Your task to perform on an android device: In the Balance app, I would like to set a timer for 10 minutes for  Relax Meditation so that I can know when to terminate the session.
Image 0: 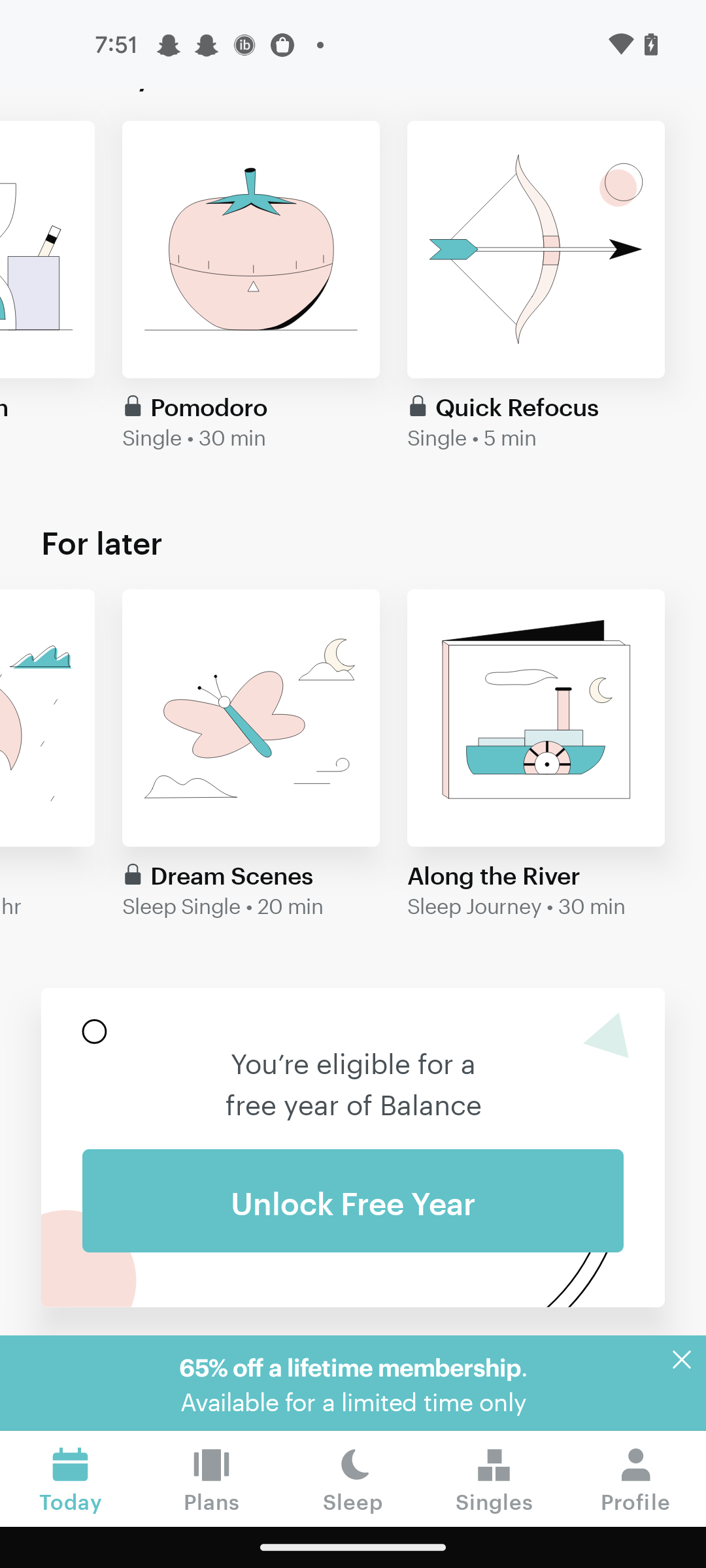
Click on the Singles tab
Step 0: click (494, 1478)
Image 1: 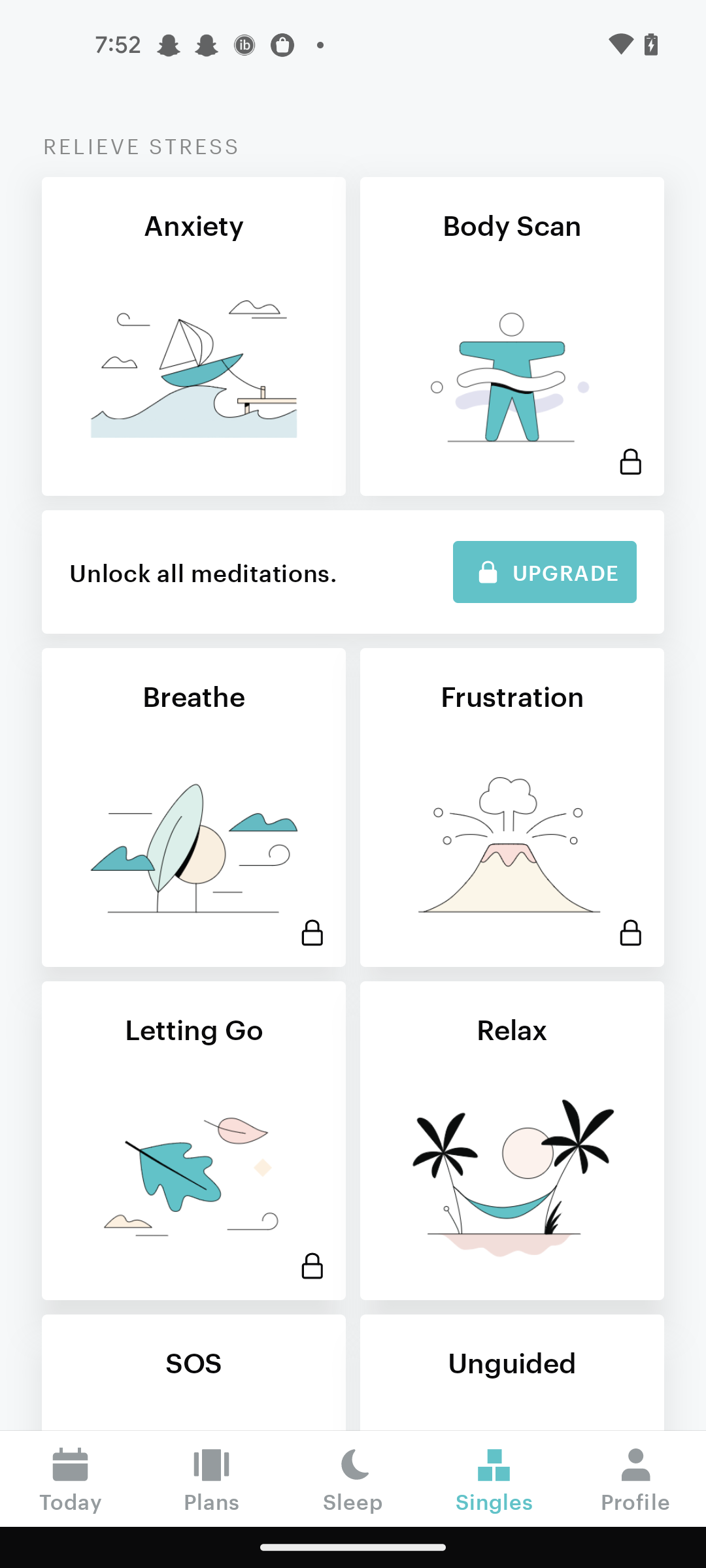
Click on the Relax Meditation 
Step 1: click (512, 1141)
Image 2: 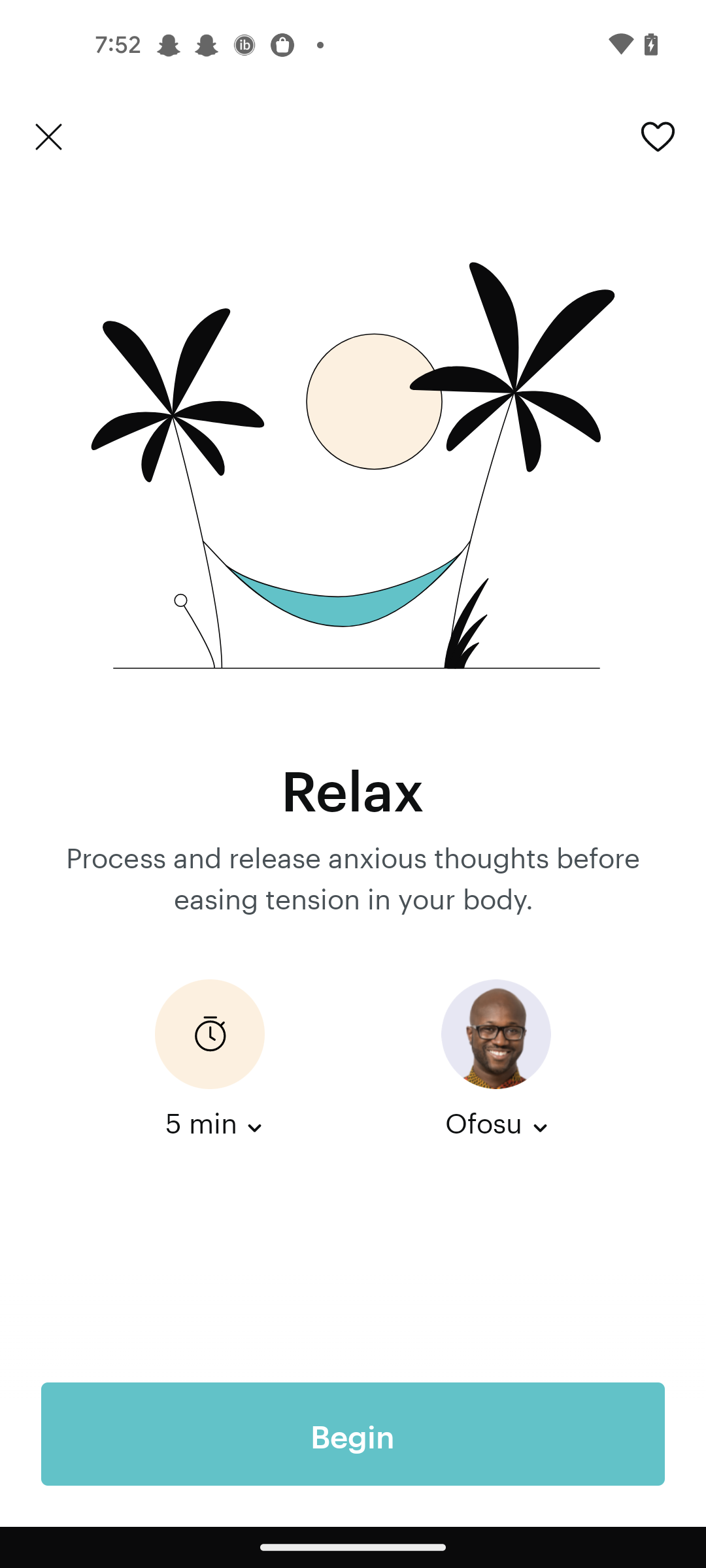
Click on the timer section
Step 2: click (210, 1060)
Image 3: 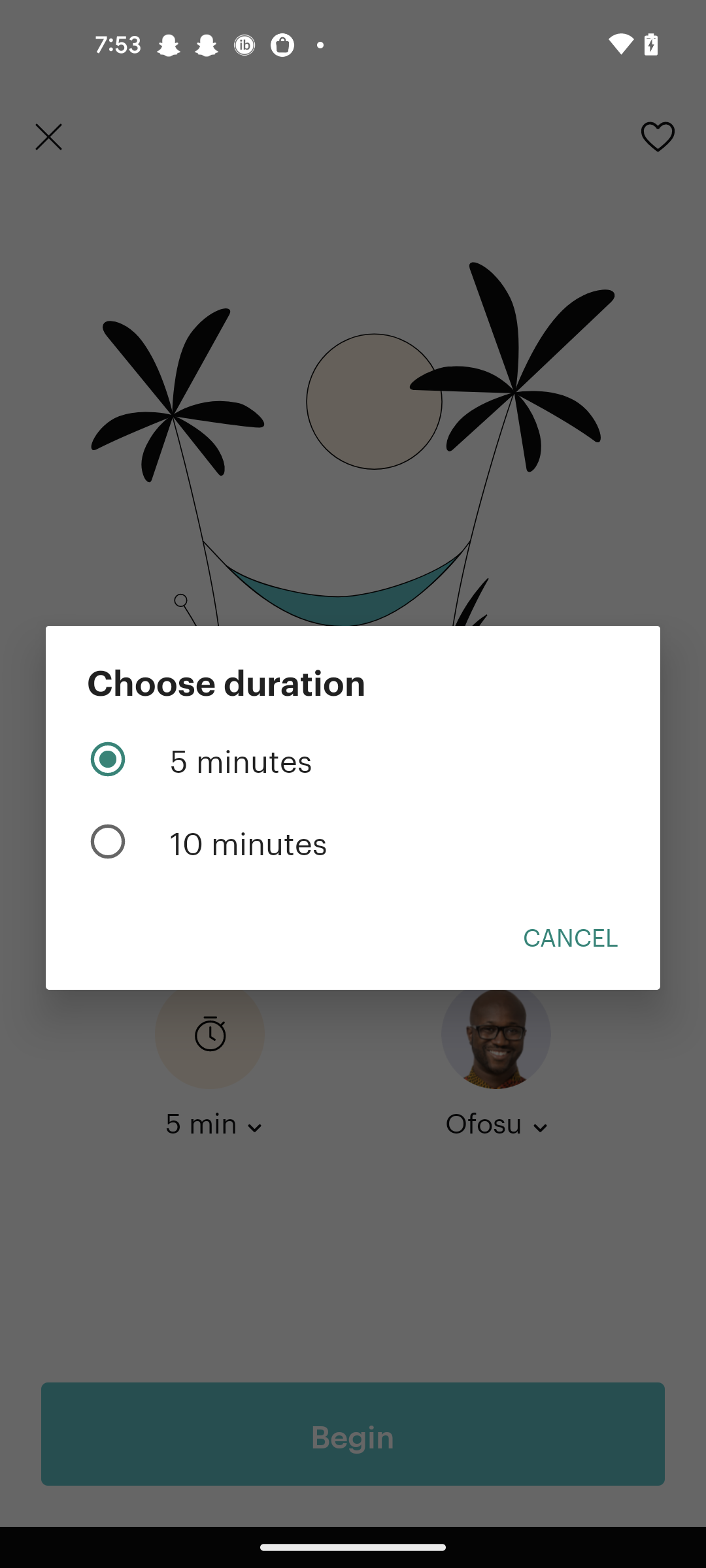
Set the timer for 10 minutes 
Step 3: click (353, 841)